Your task to perform on an android device: It's hard for me to read The Pillars of the Earth by Ken Follett because its font size is smaller. I want to increase the font size of this book, so increase the font size of this book in the Google Play Books app.
Image 0: 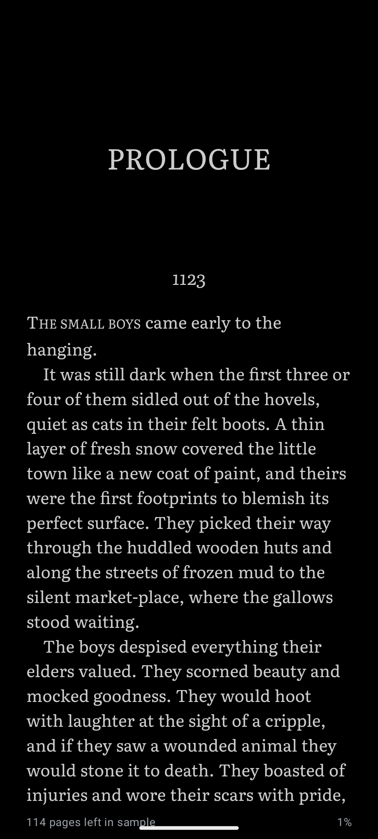
Click on the middle of the screen to view the menu options.
Step 0: click (189, 443)
Image 1: 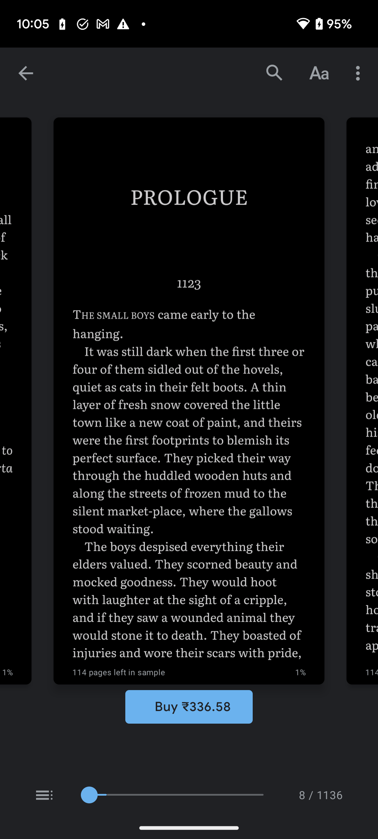
Click on the font icon at the top right corner of the screen to change the font.
Step 1: click (319, 73)
Image 2: 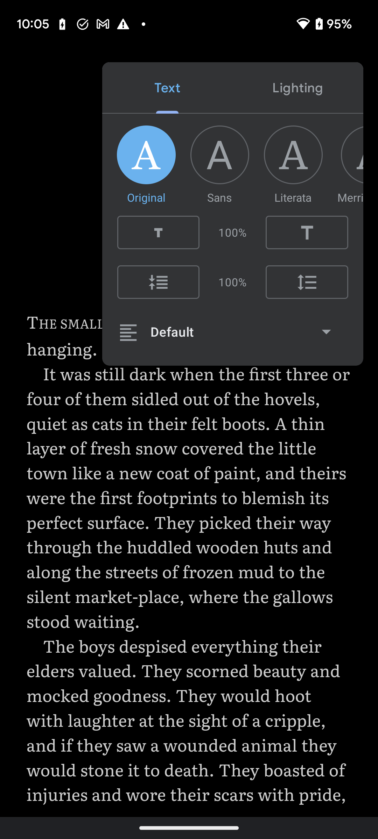
Click on the big T to increase to font size.
Step 2: click (307, 232)